Your task to perform on an android device: See the details of the search result by using the Ubuy app.
Image 0: 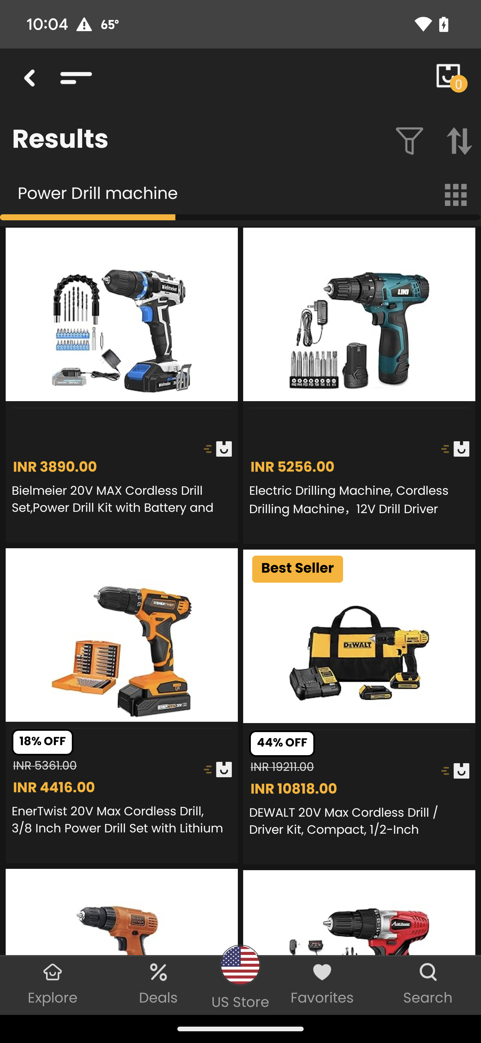
Click on the suggested product
Step 0: click (107, 294)
Image 1: 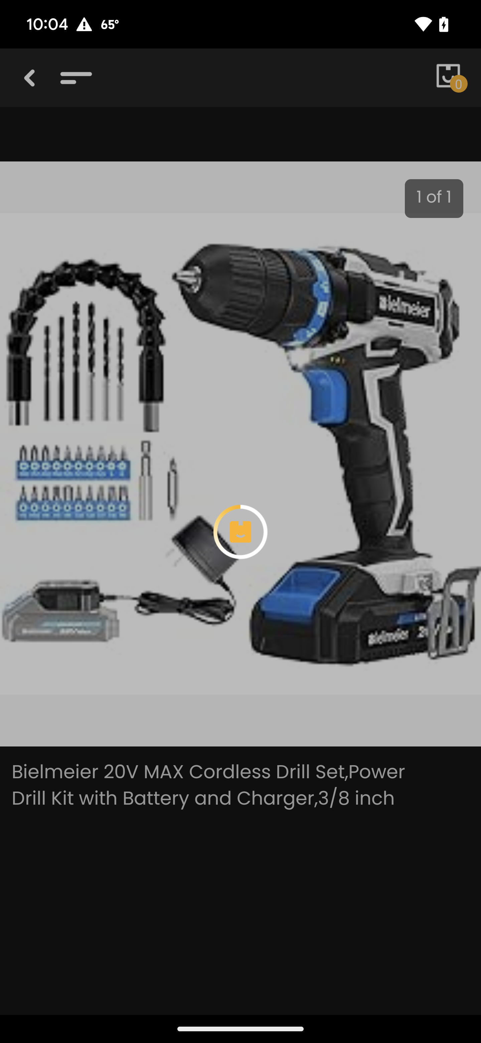
Click on the suggested product
Step 1: wait
Image 2: 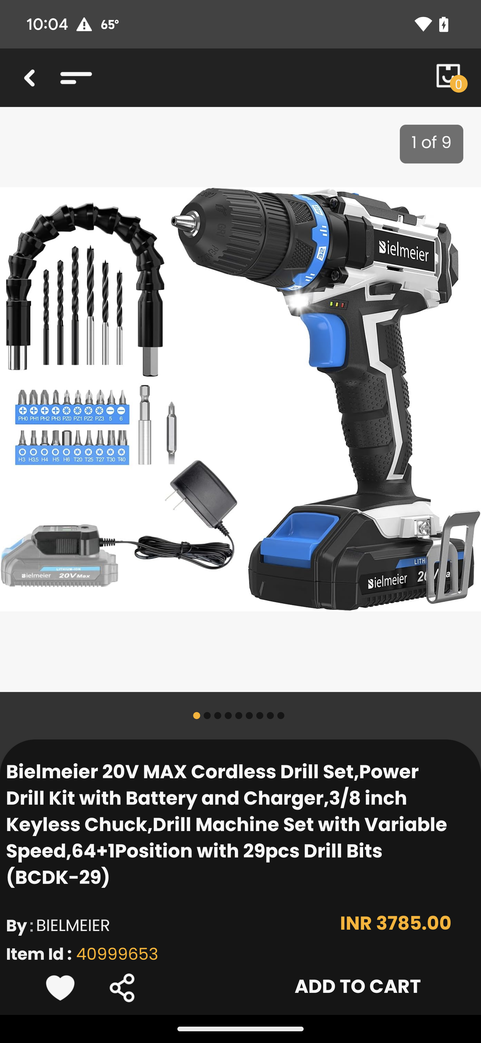
Swipe up on the screen
Step 2: scroll down
Image 3: 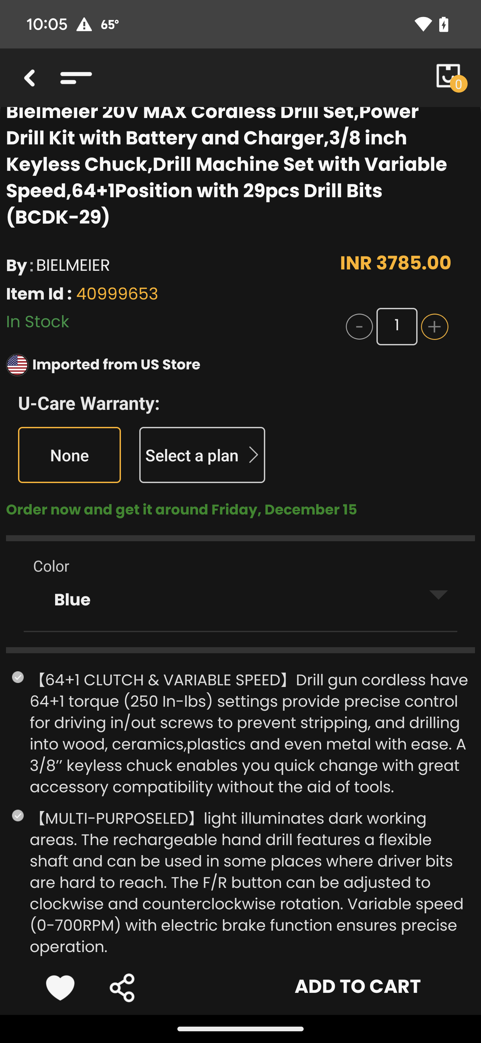
Swipe up on the screen
Step 3: scroll down